Your task to perform on an android device: I need to search for a flight from Knoxville to Chicago. 
Image 0: 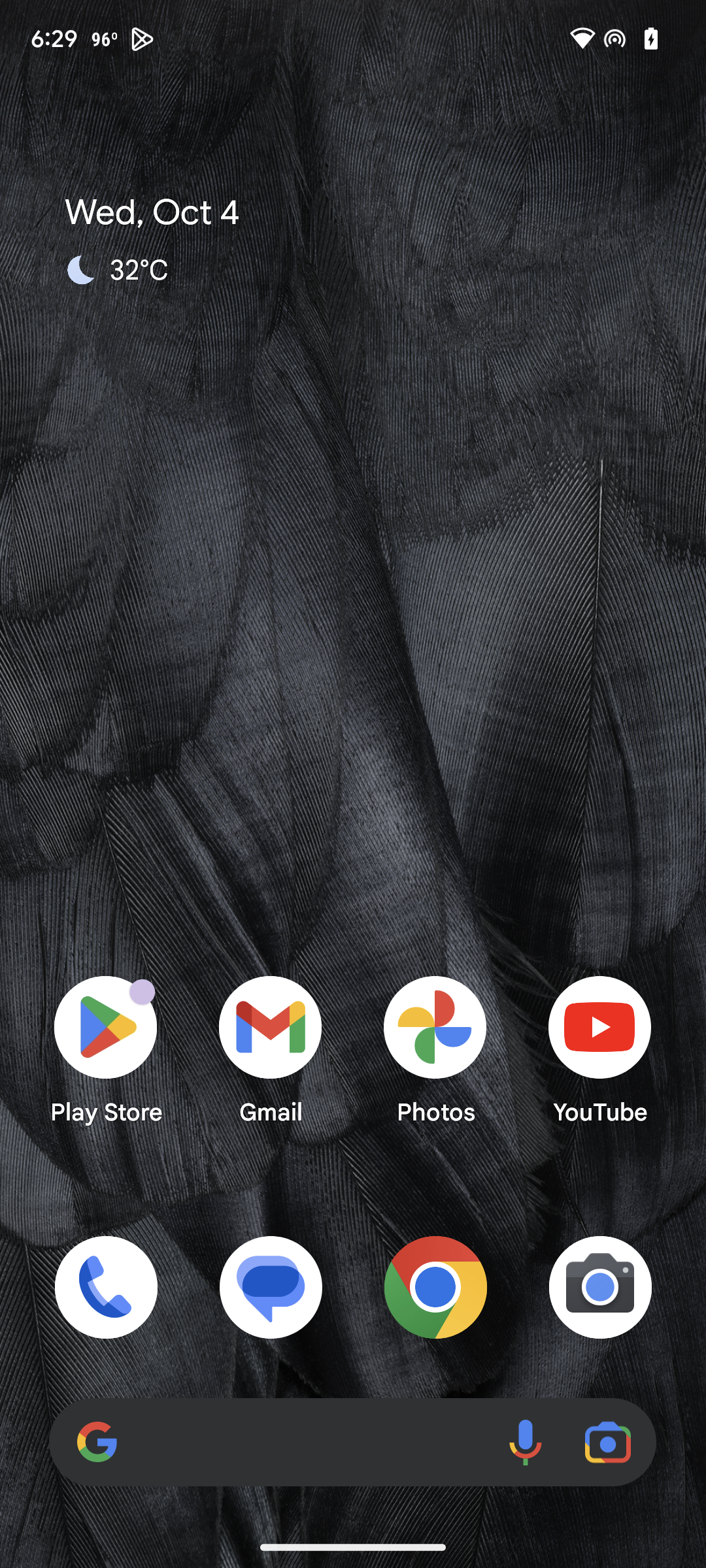
Open Kayak app.
Step 0: open app "KAYAK"
Image 1: 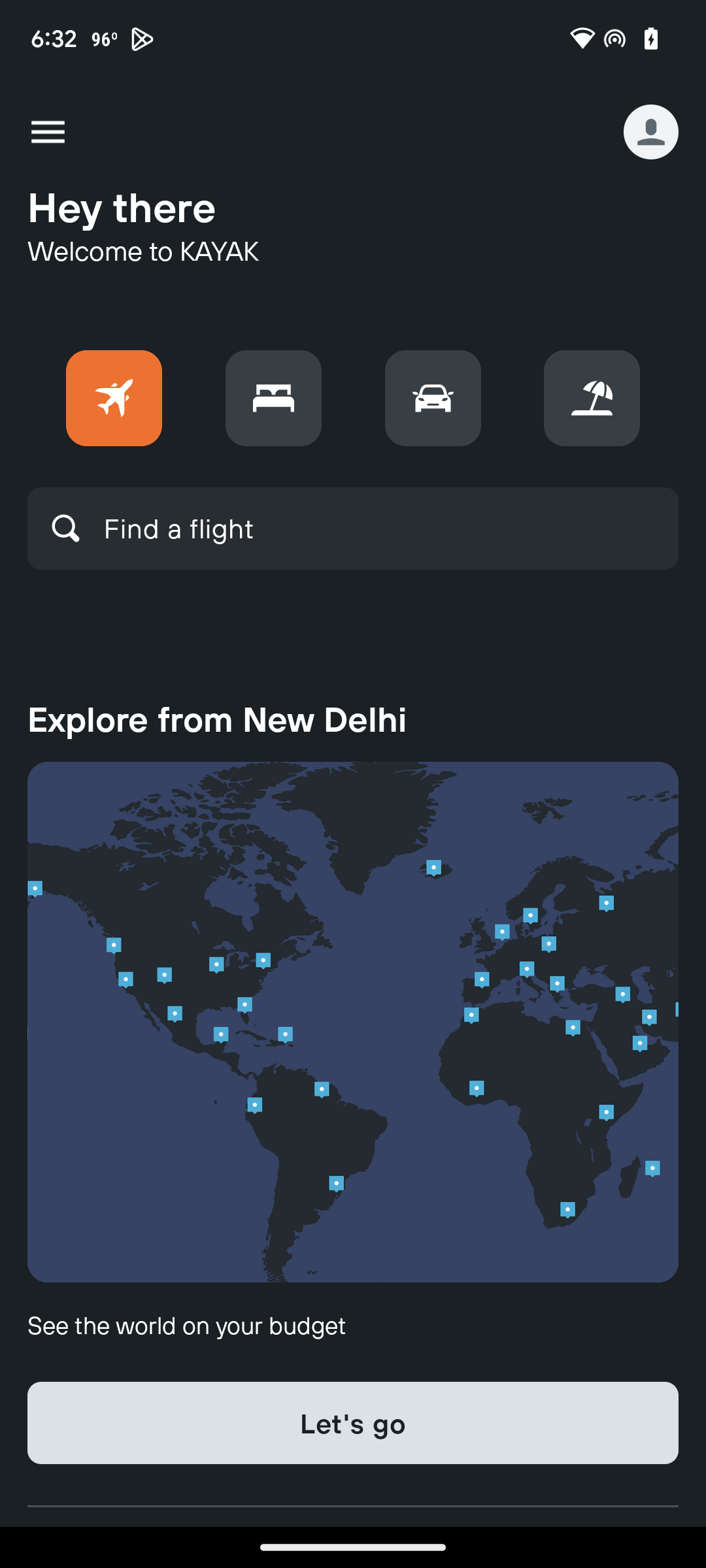
Click on Find a flight.
Step 1: click (178, 528)
Image 2: 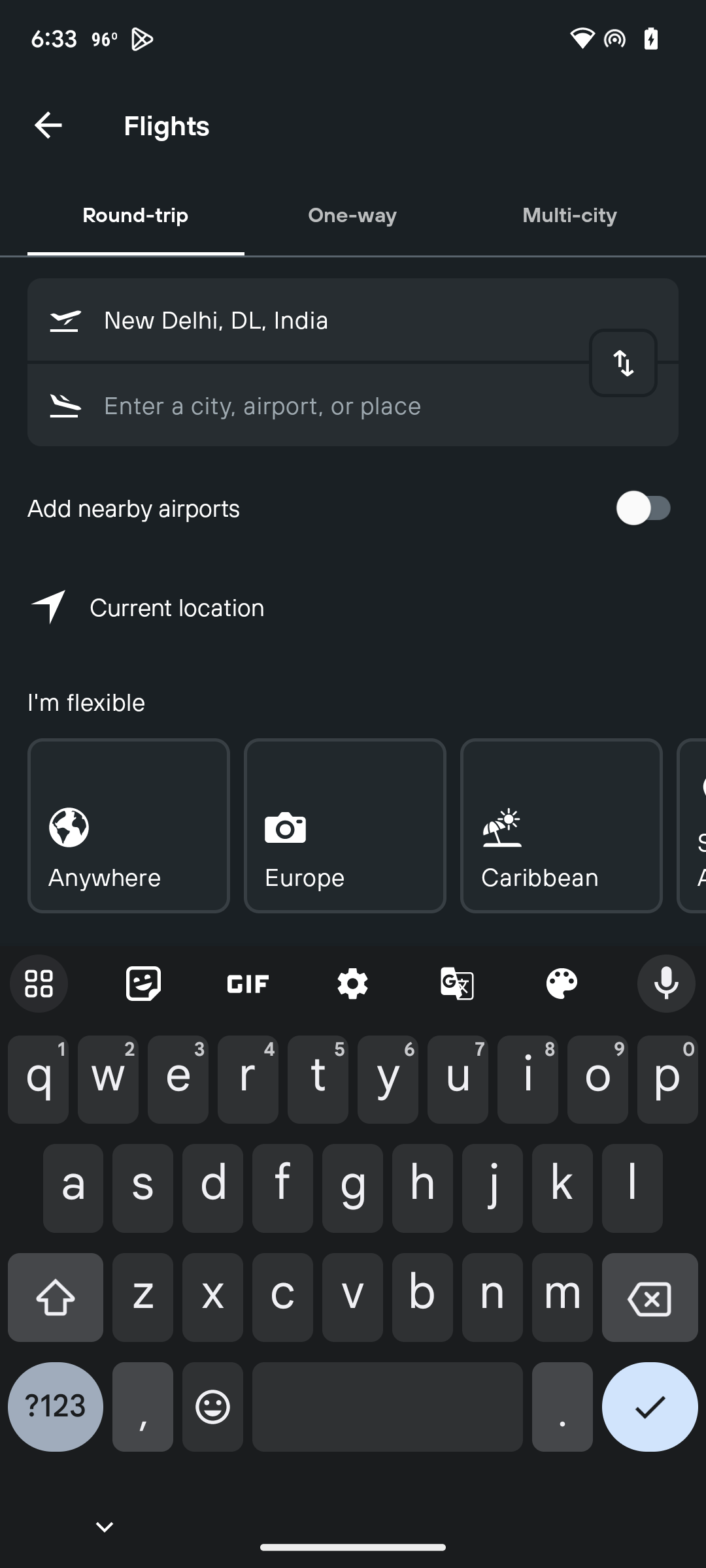
Click on One-way.
Step 2: click (352, 214)
Image 3: 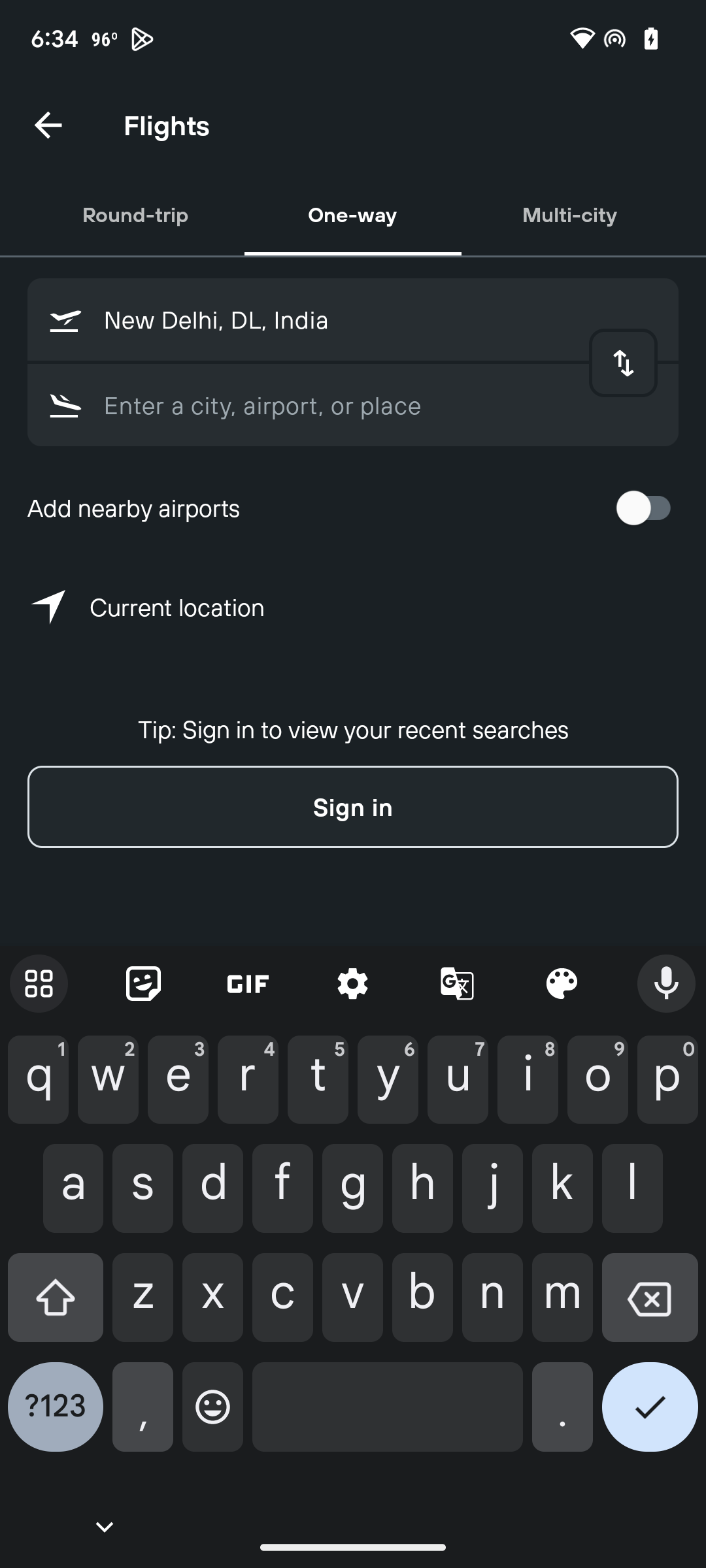
Click on New Delhi.
Step 3: click (380, 319)
Image 4: 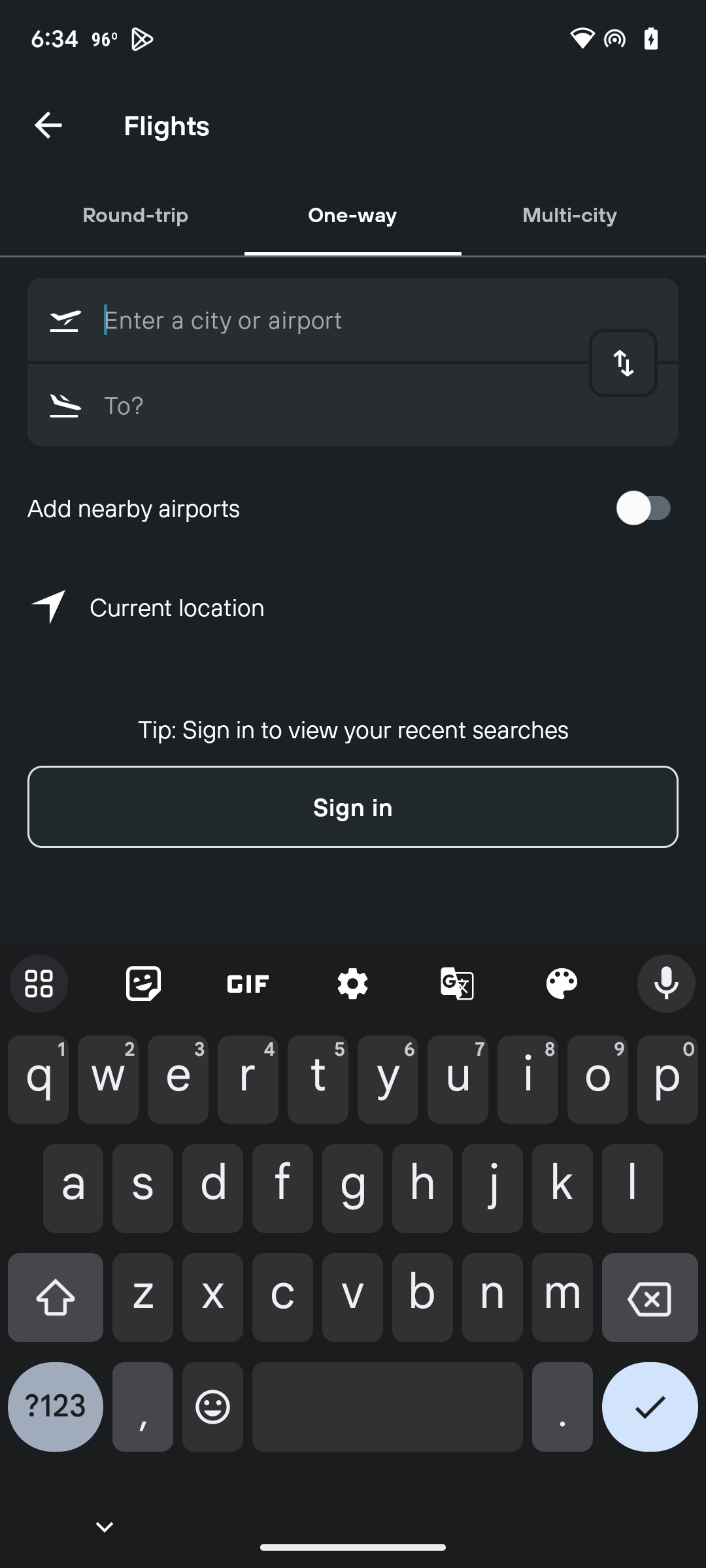
Enter Knoxville.
Step 4: type "Knoxville."
Image 5: 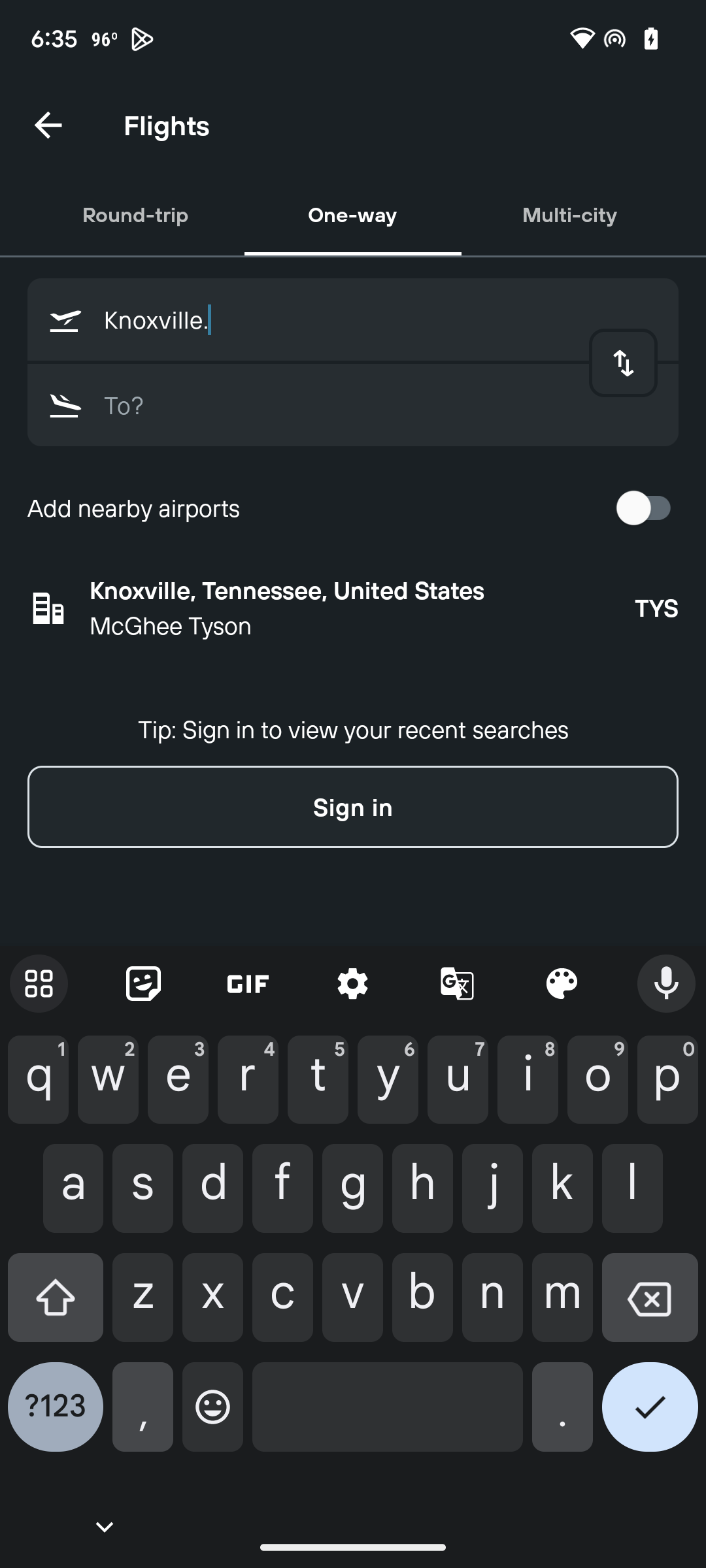
Enter Knoxville.
Step 5: click (361, 625)
Image 6: 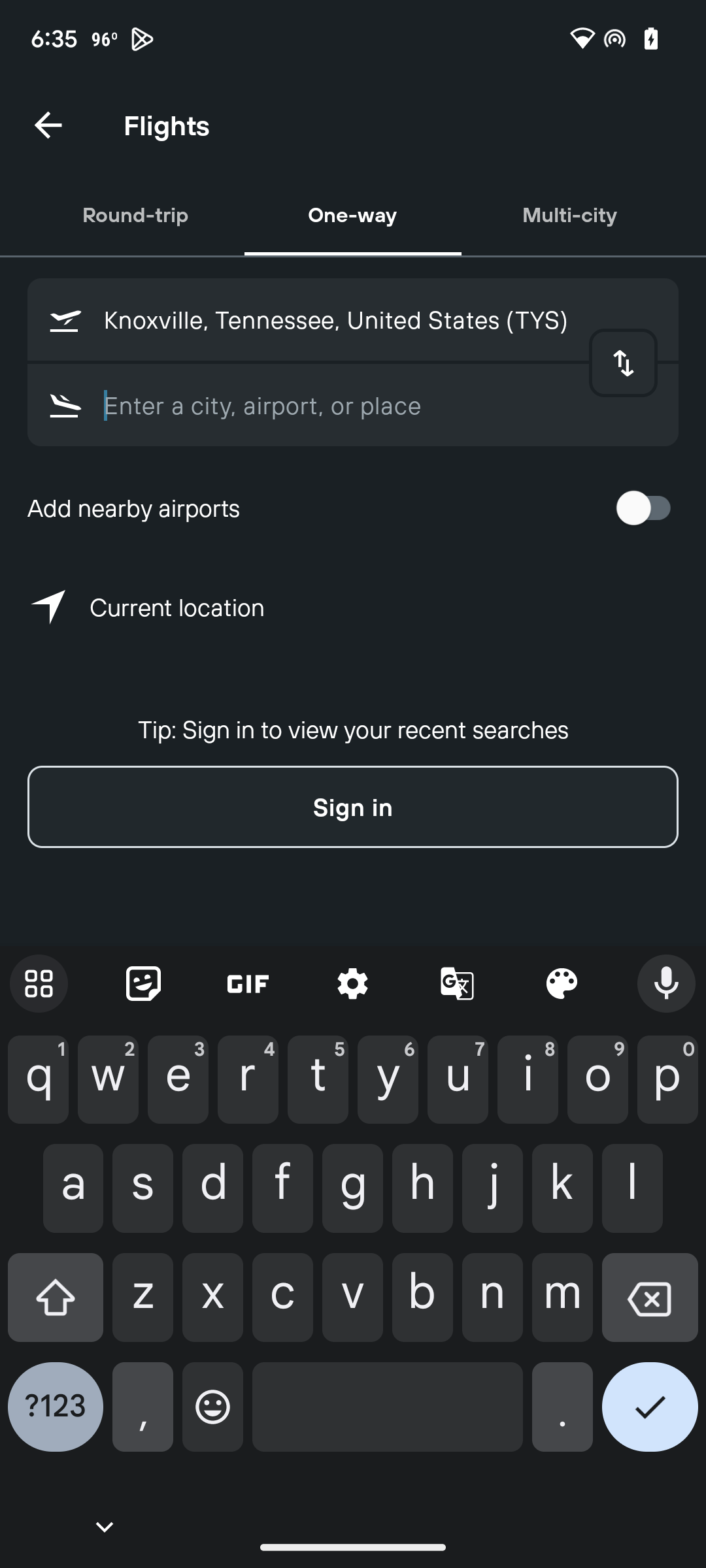
Enter Chicago 
Step 6: type "Chicago."
Image 7: 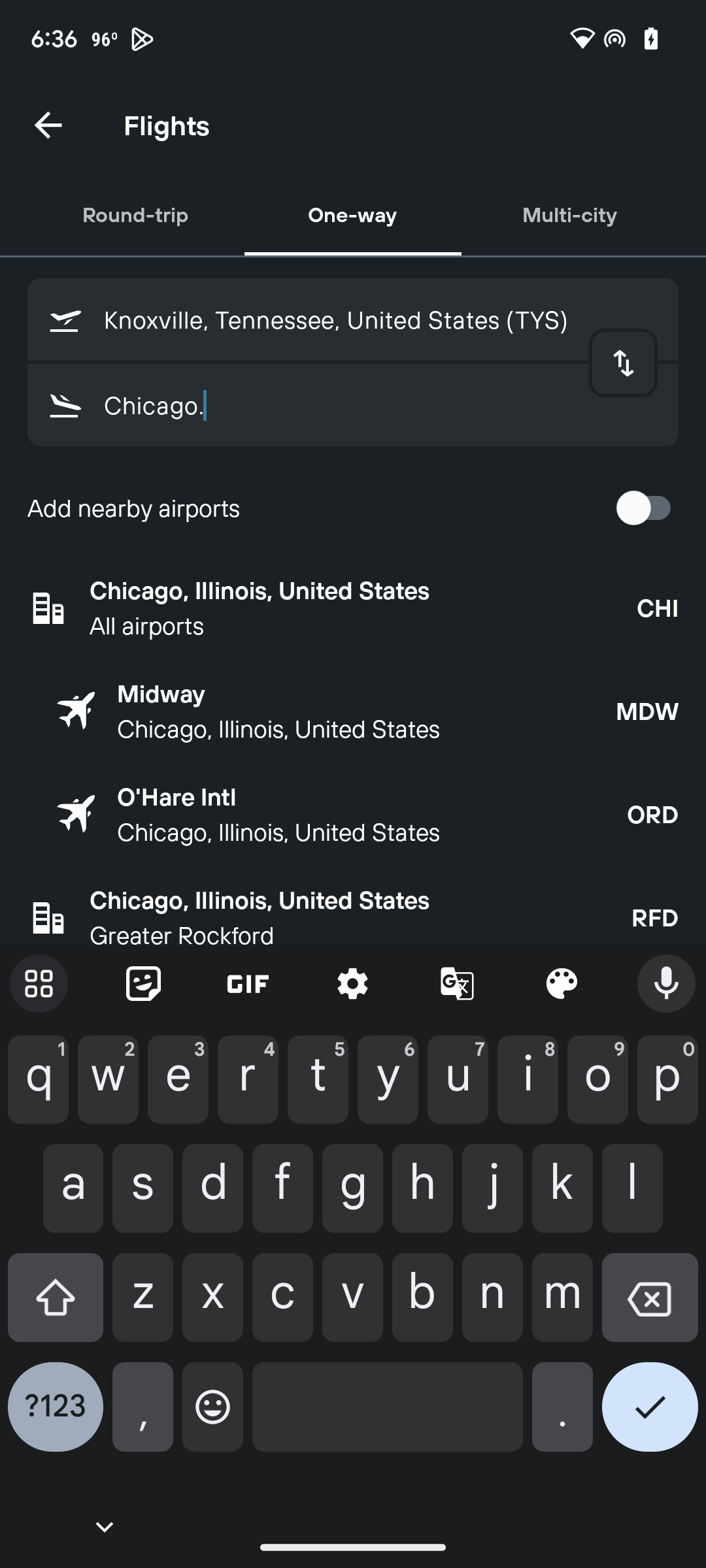
Enter Chicago 
Step 7: click (363, 589)
Image 8: 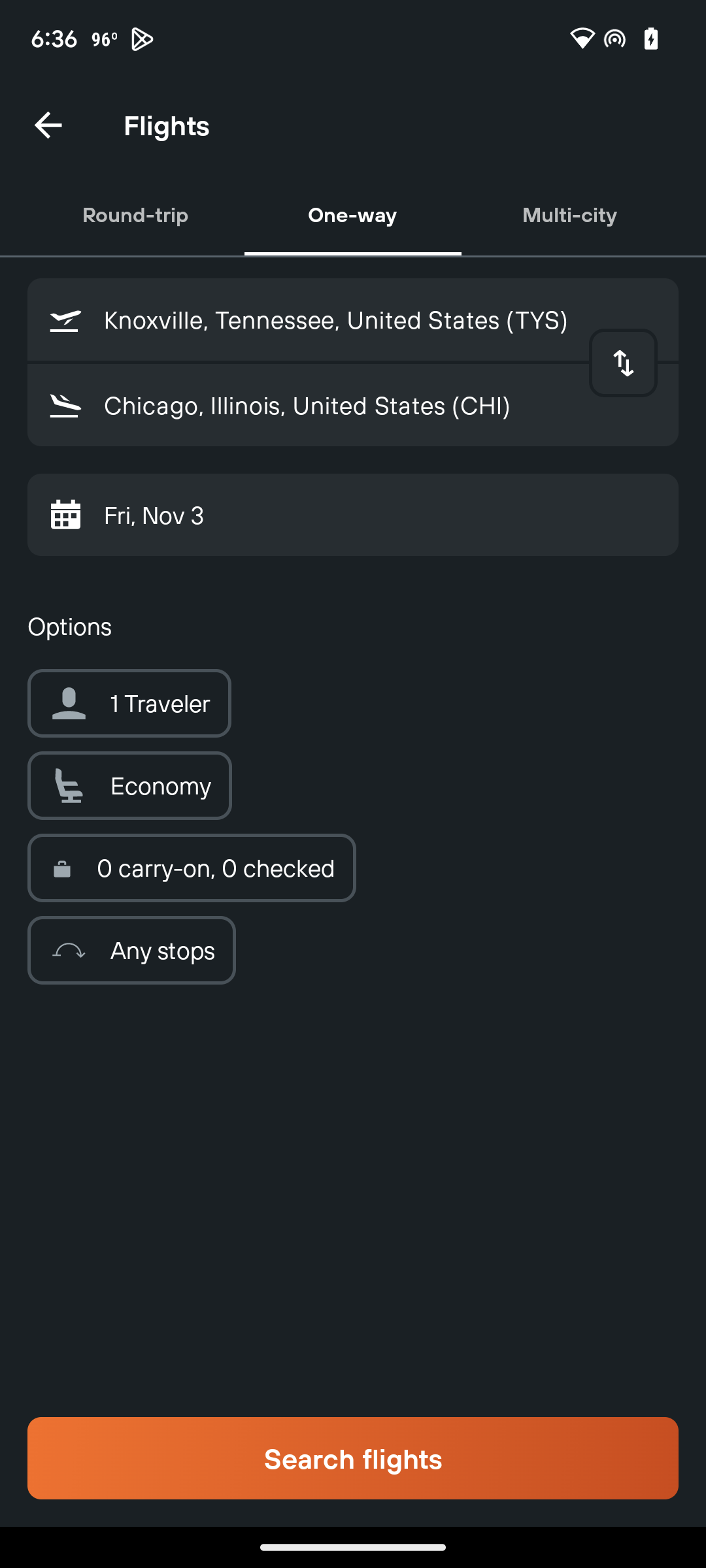
Click on Search flights.
Step 8: click (353, 1458)